Your task to perform on an android device: Search for boAt wireless Bluetooth speakers in the Snapdeal app.
Image 0: 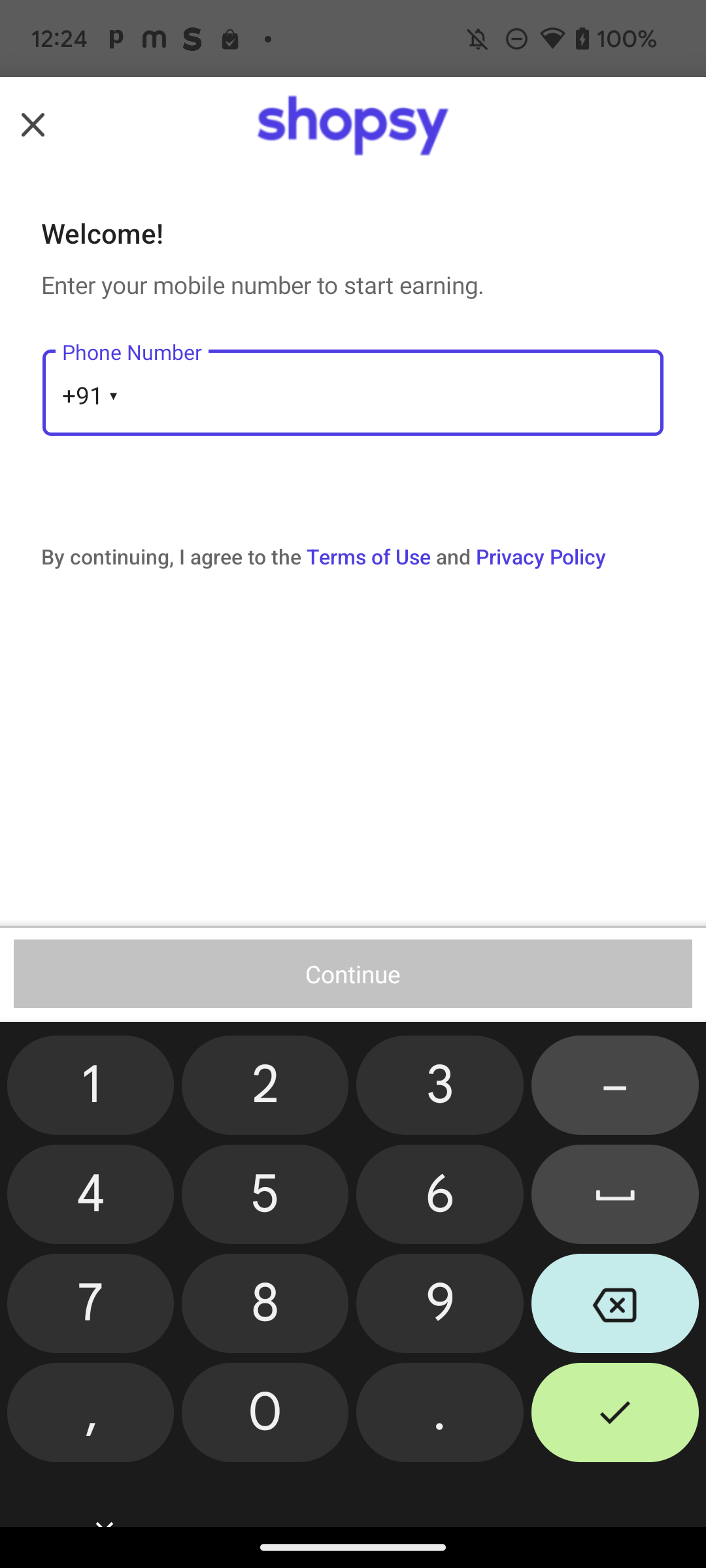
Open the Snapdeal app
Step 0: open app "Snapdeal"
Image 1: 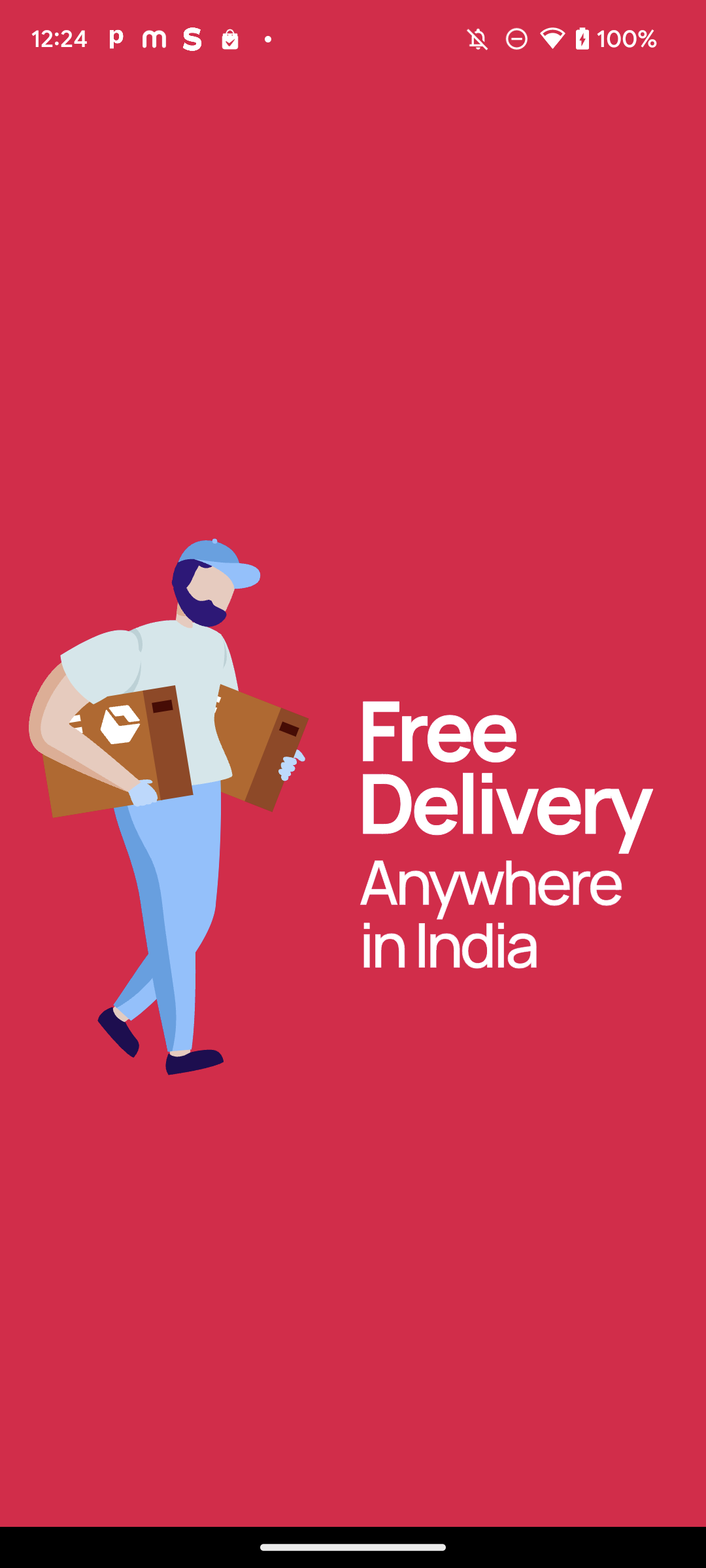
Open the Snapdeal app
Step 1: wait
Image 3: 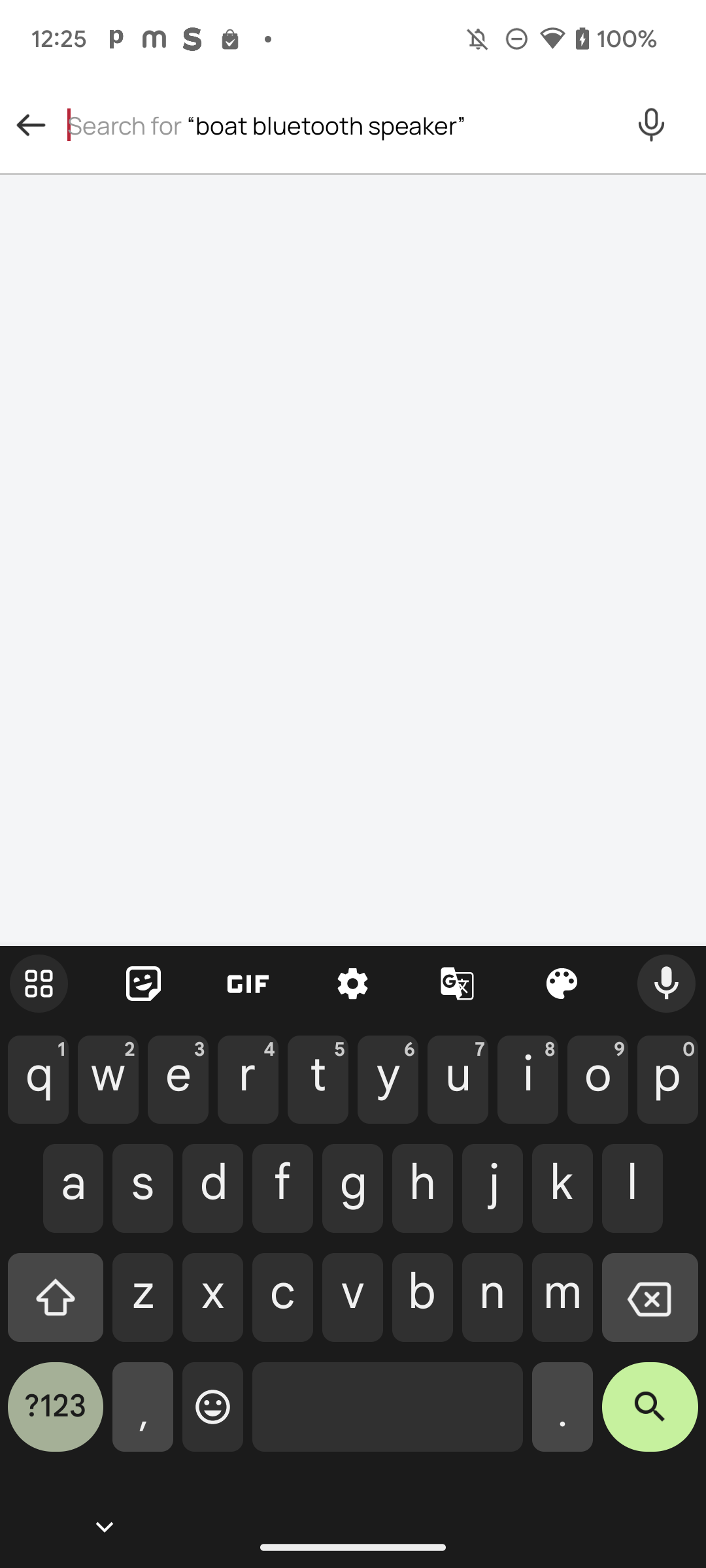
Type" boAt wireless Bluetooth speaker" in the search bar.
Step 3: type "boAt wireless Bluetooth speaker"
Image 4: 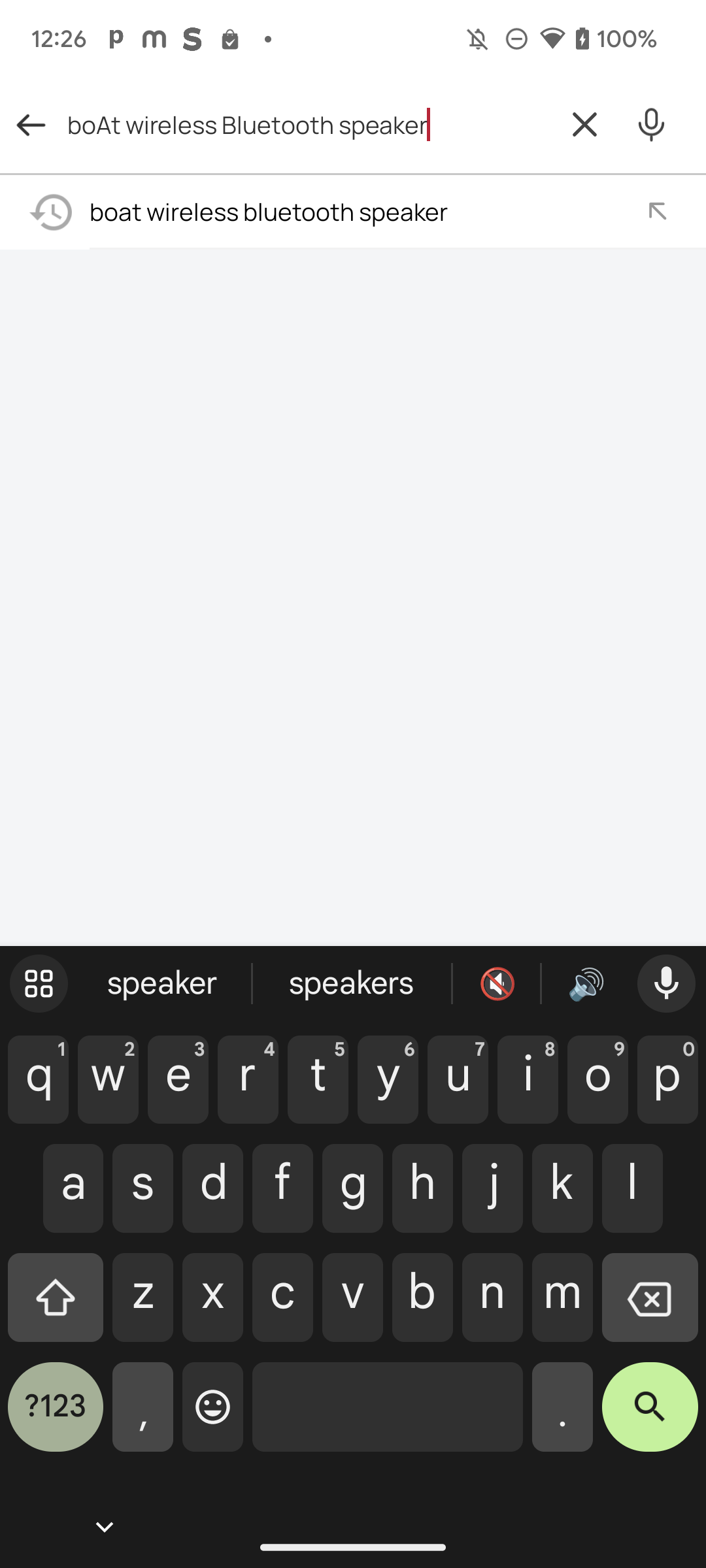
Click on the search key on the keyboard at the bottom-right of the screen.
Step 4: click (650, 1417)
Image 5: 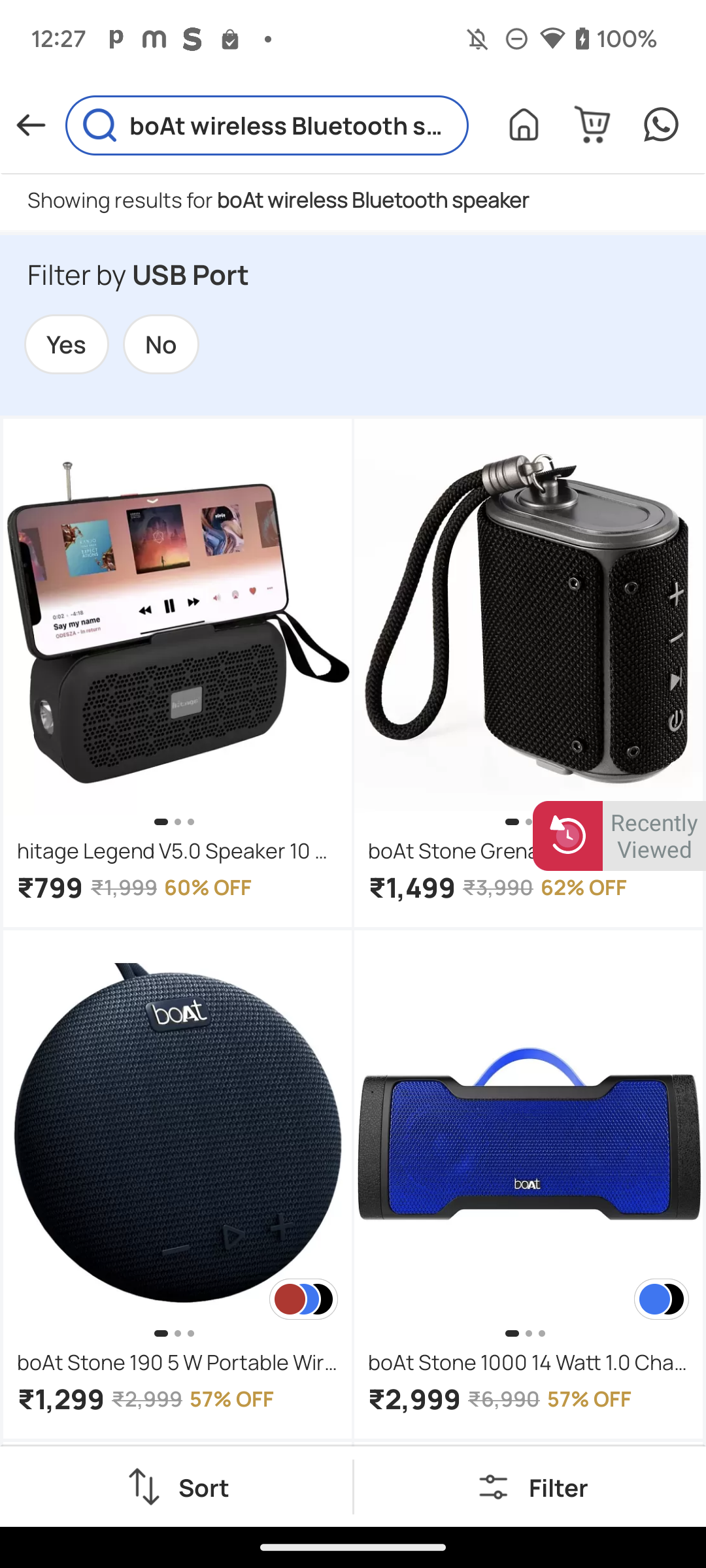
Click on the Second item
Step 5: click (495, 569)